Your task to perform on an android device: From the gallery app I recently shared one Eiffel Tower photo with my friend, and now I don't want it on my phone. So delete that shared Eiffel Tower photo from my phone.
Image 0: 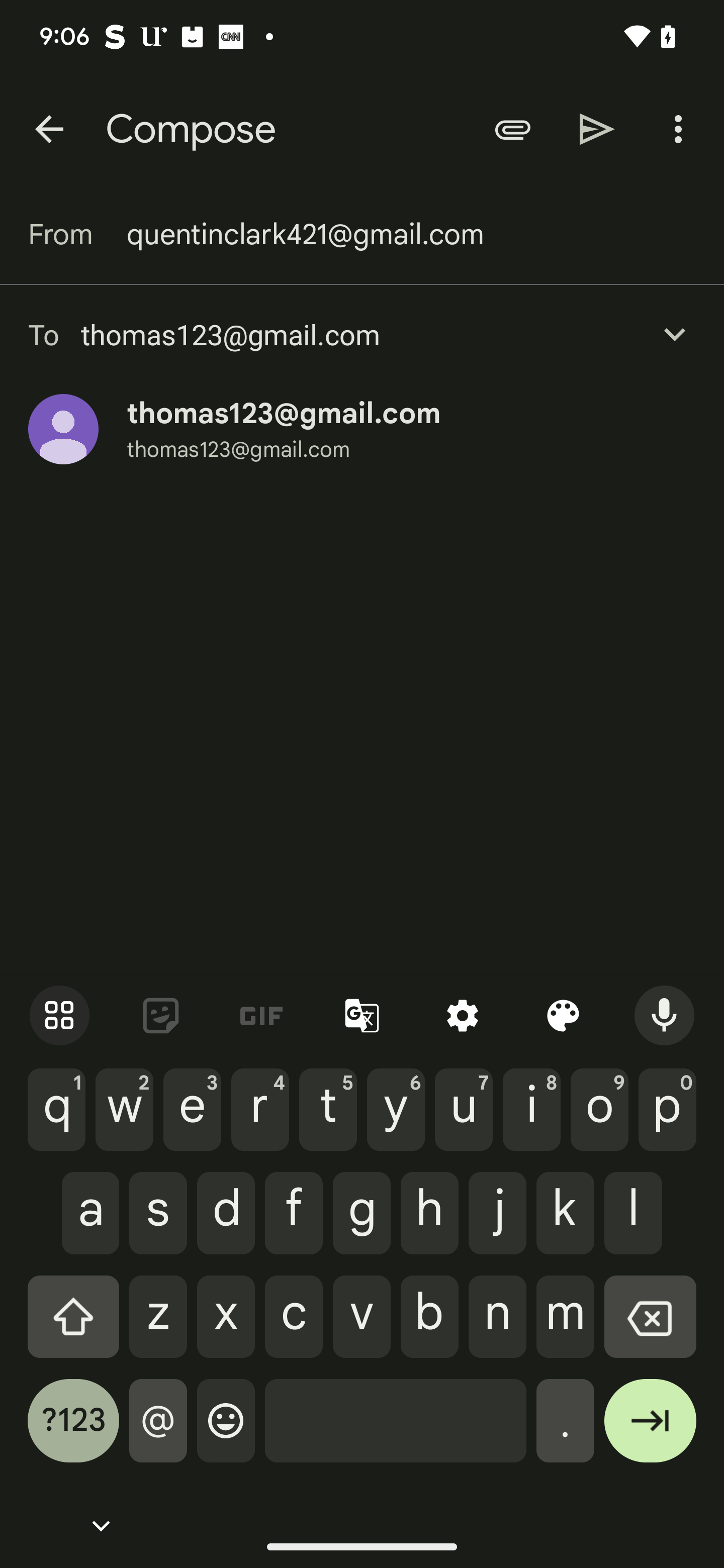
Go back on the previous page
Step 0: press back button
Image 1: 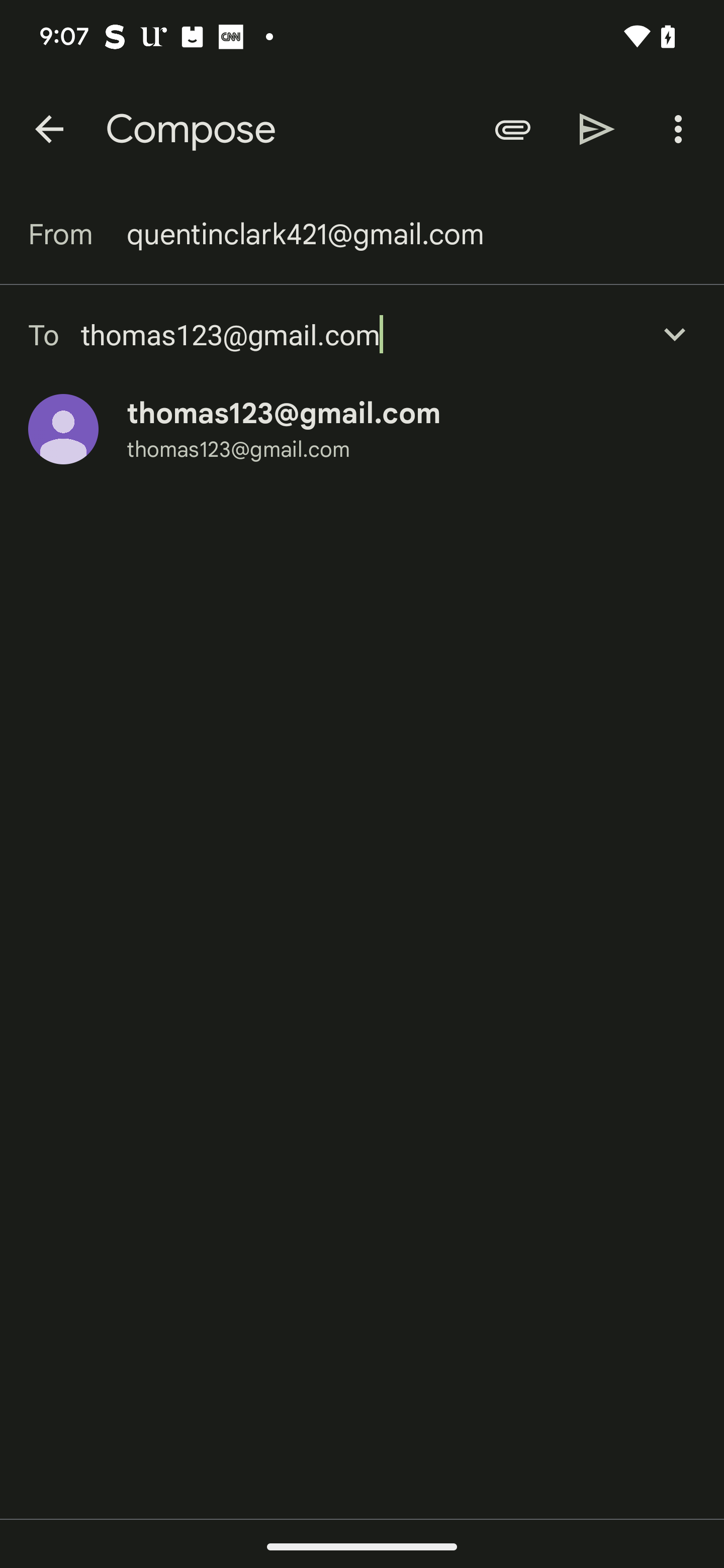
Go back on the previous page
Step 1: press back button
Image 2: 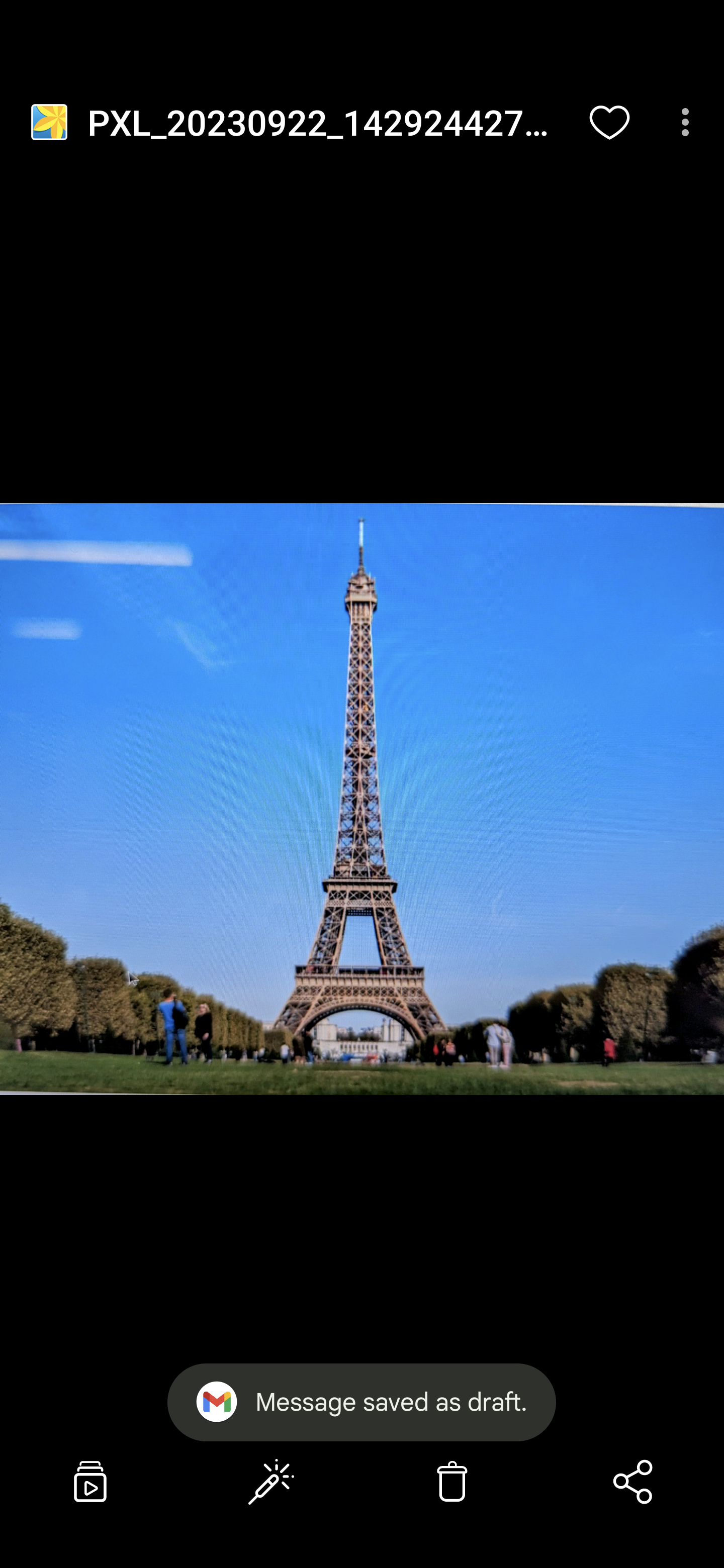
Go back on the previous page
Step 2: wait
Image 3: 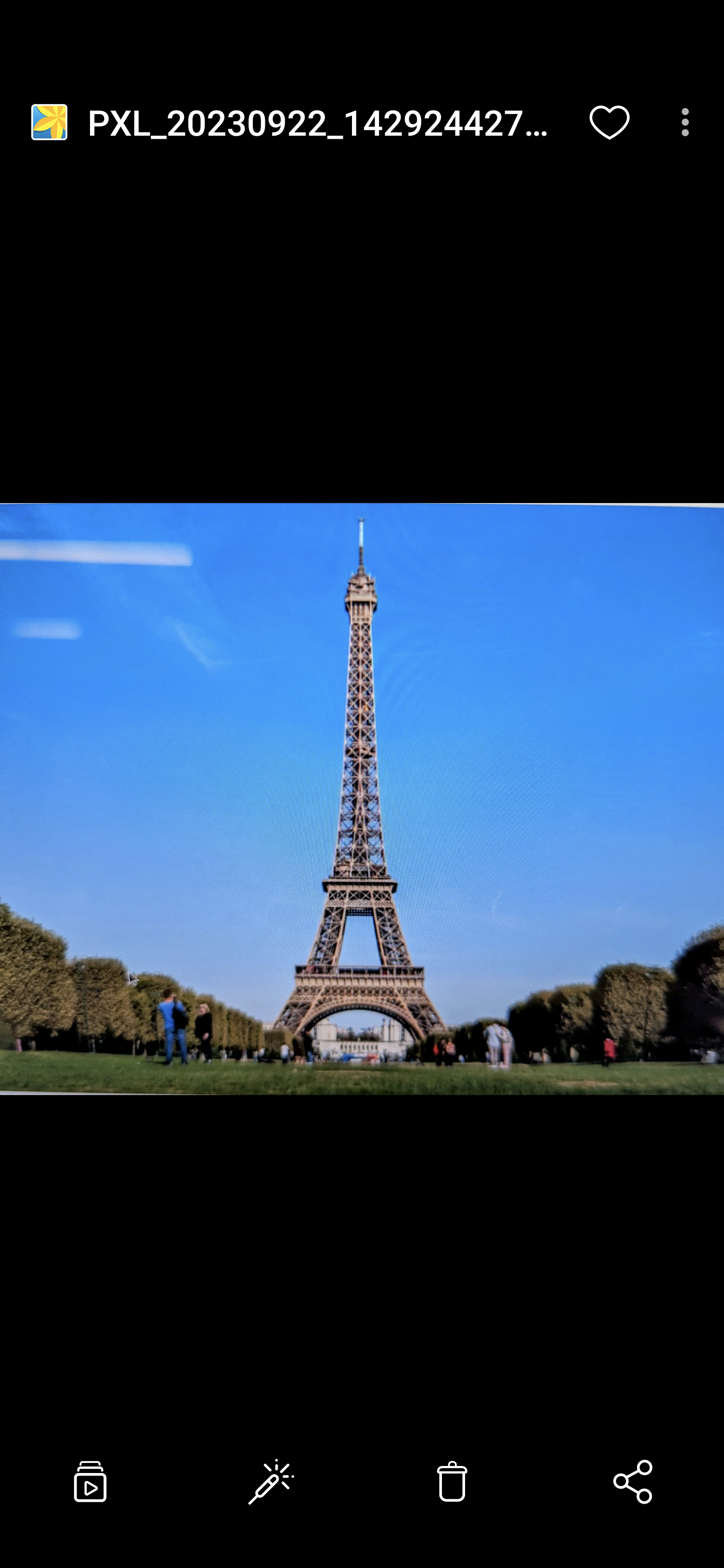
Click on the delete option on the screen
Step 3: click (440, 1482)
Image 4: 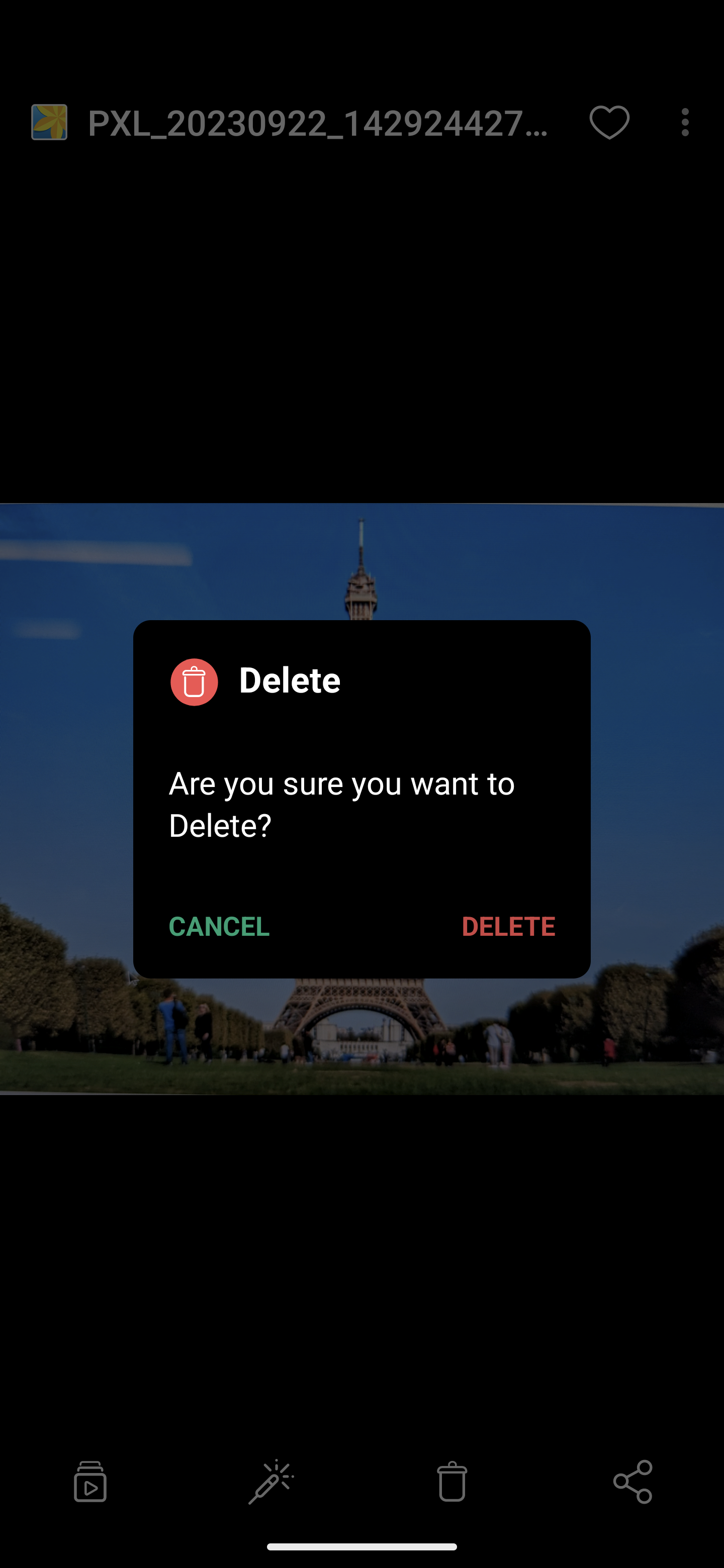
Click on the delete option
Step 4: click (508, 925)
Image 5: 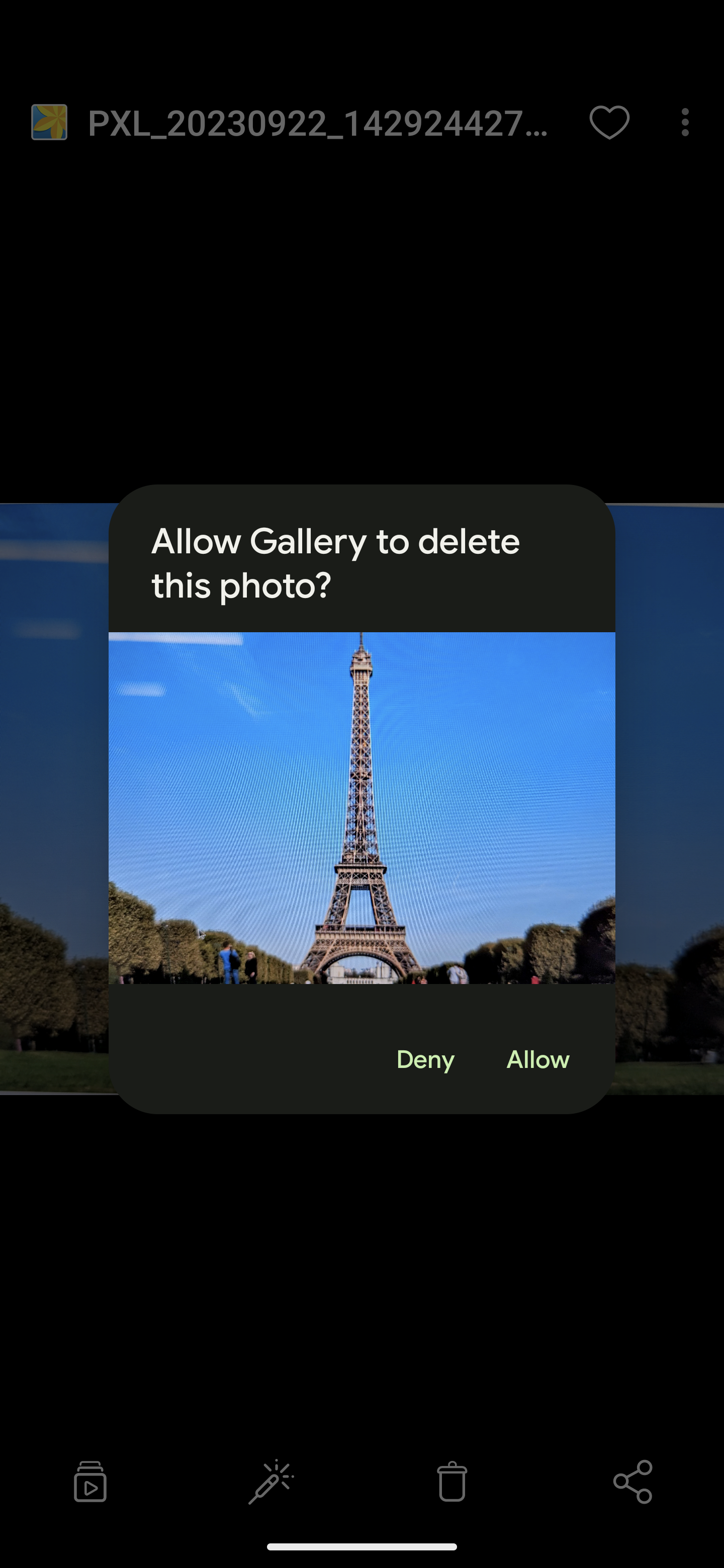
Click on the allow option at the right
Step 5: click (537, 1059)